Your task to perform on an android device: Create a playlist with the name "My Favorite Songs" and add the "Happy cha cha cha" song by Tito Puente to this playlist on the JioSaavn app.
Image 0: 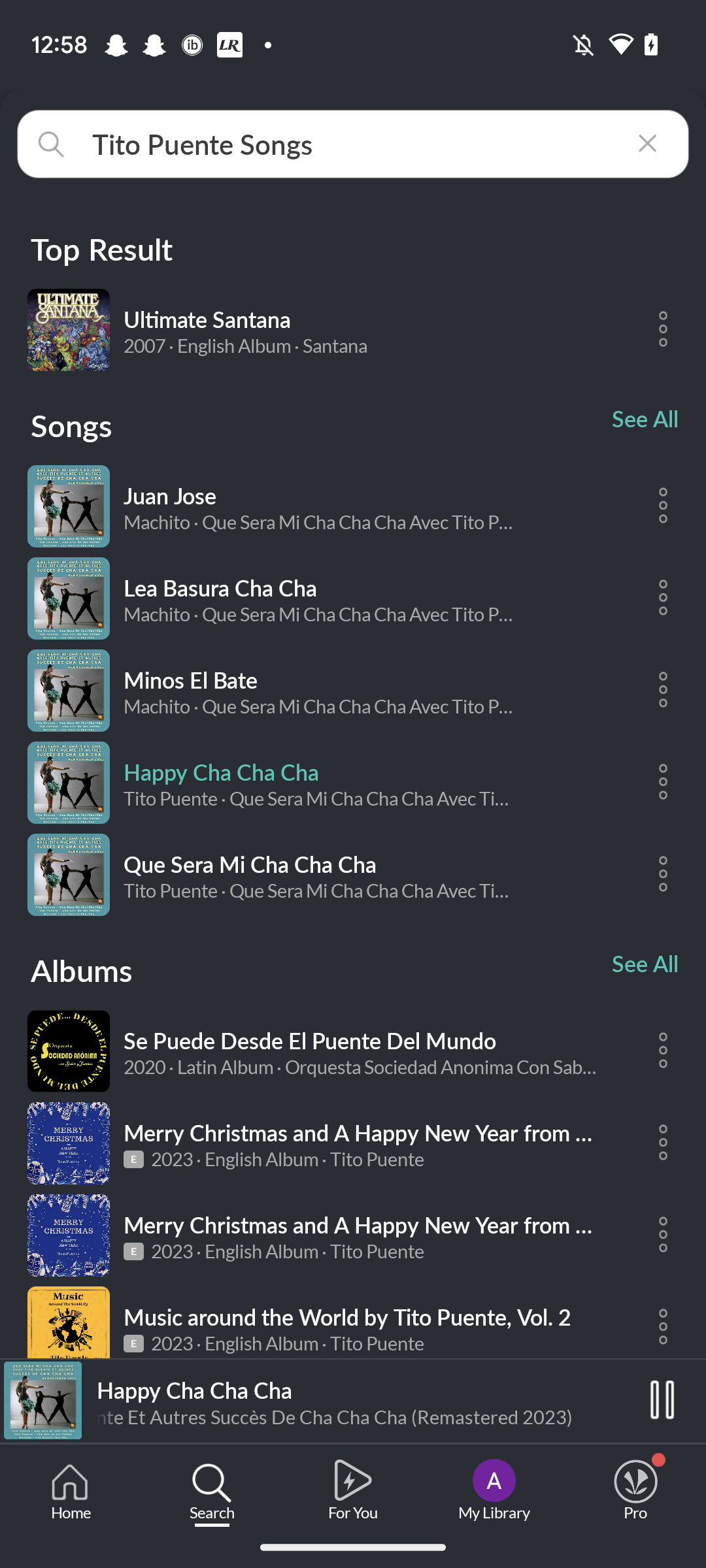
Swipe up
Step 0: scroll down
Image 1: 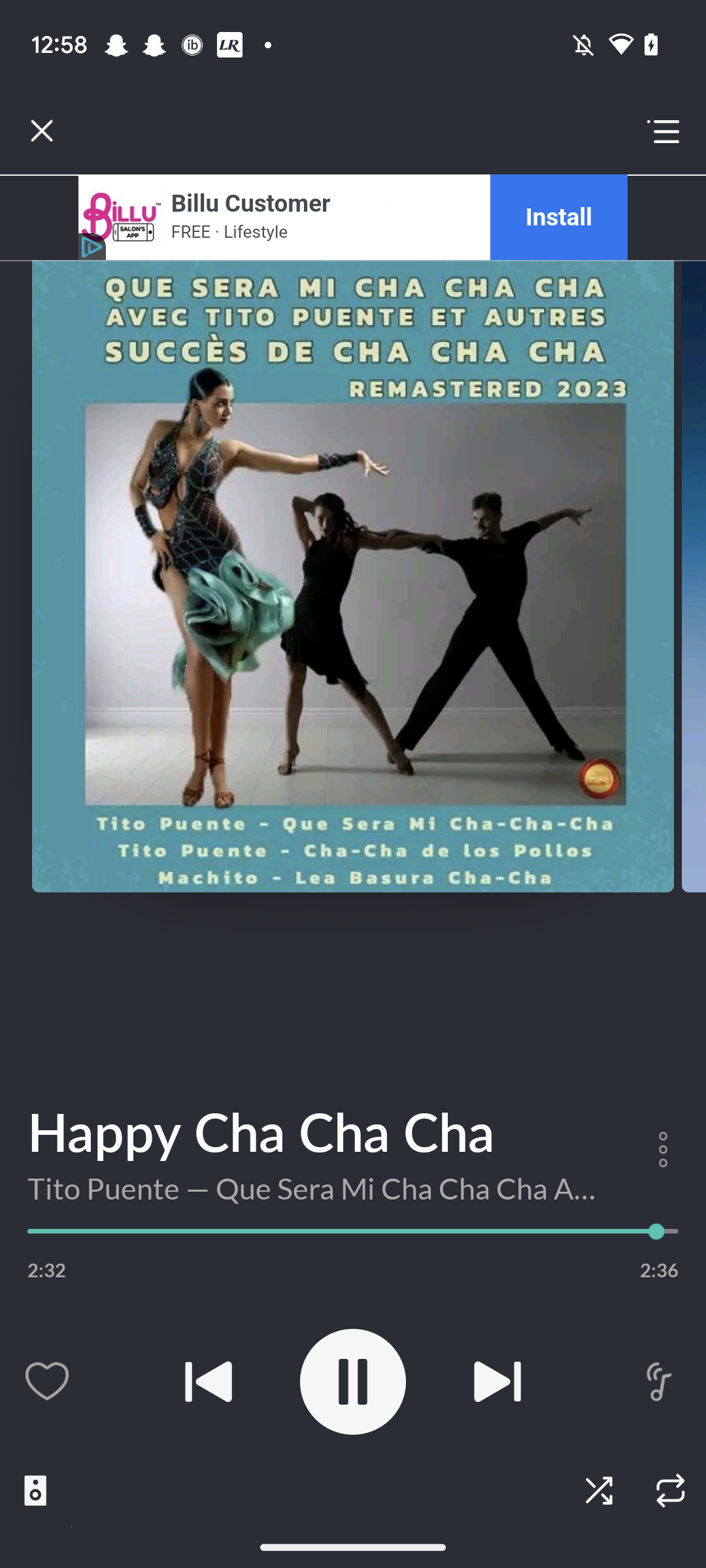
Click on the more option icon.
Step 1: click (665, 1150)
Image 2: 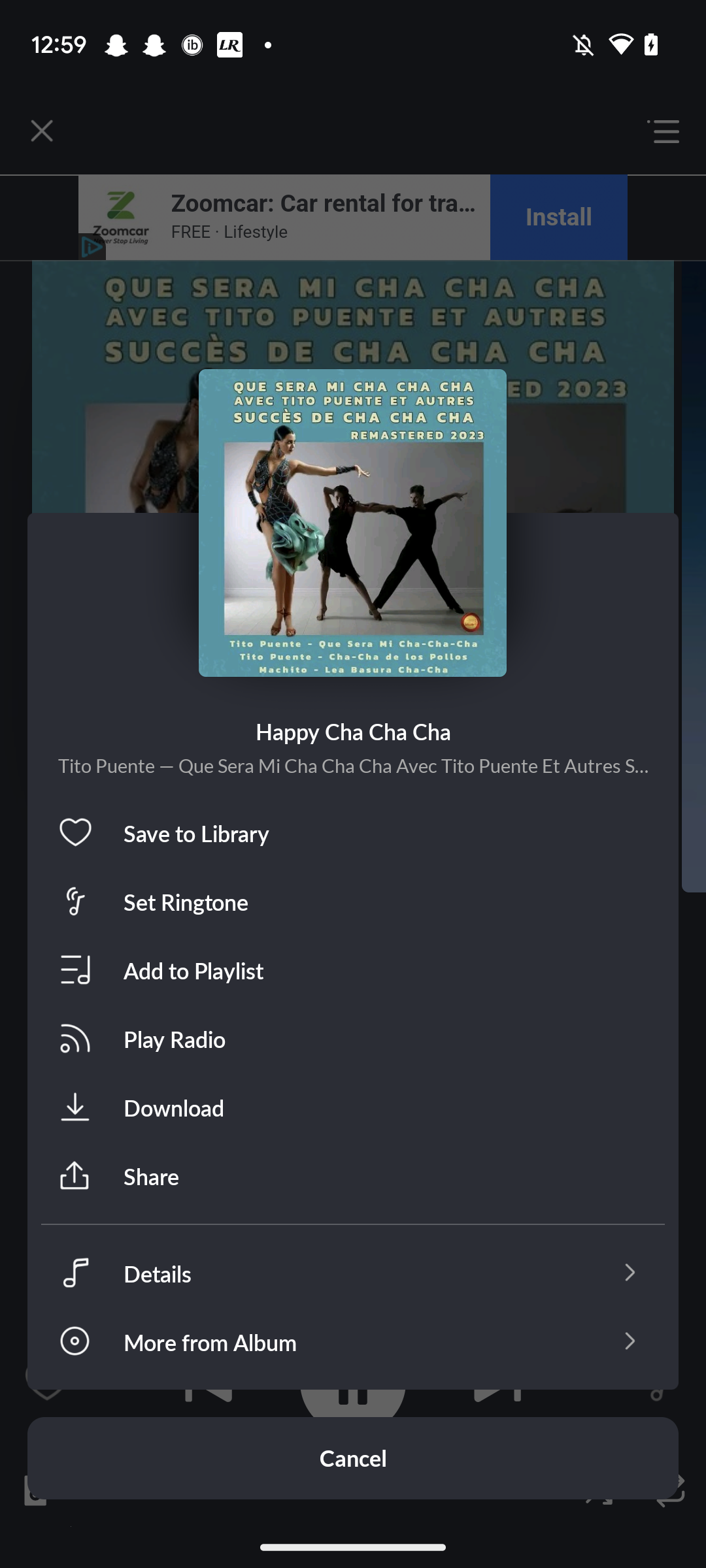
Click on the button "Add to playlist".
Step 2: click (186, 970)
Image 4: 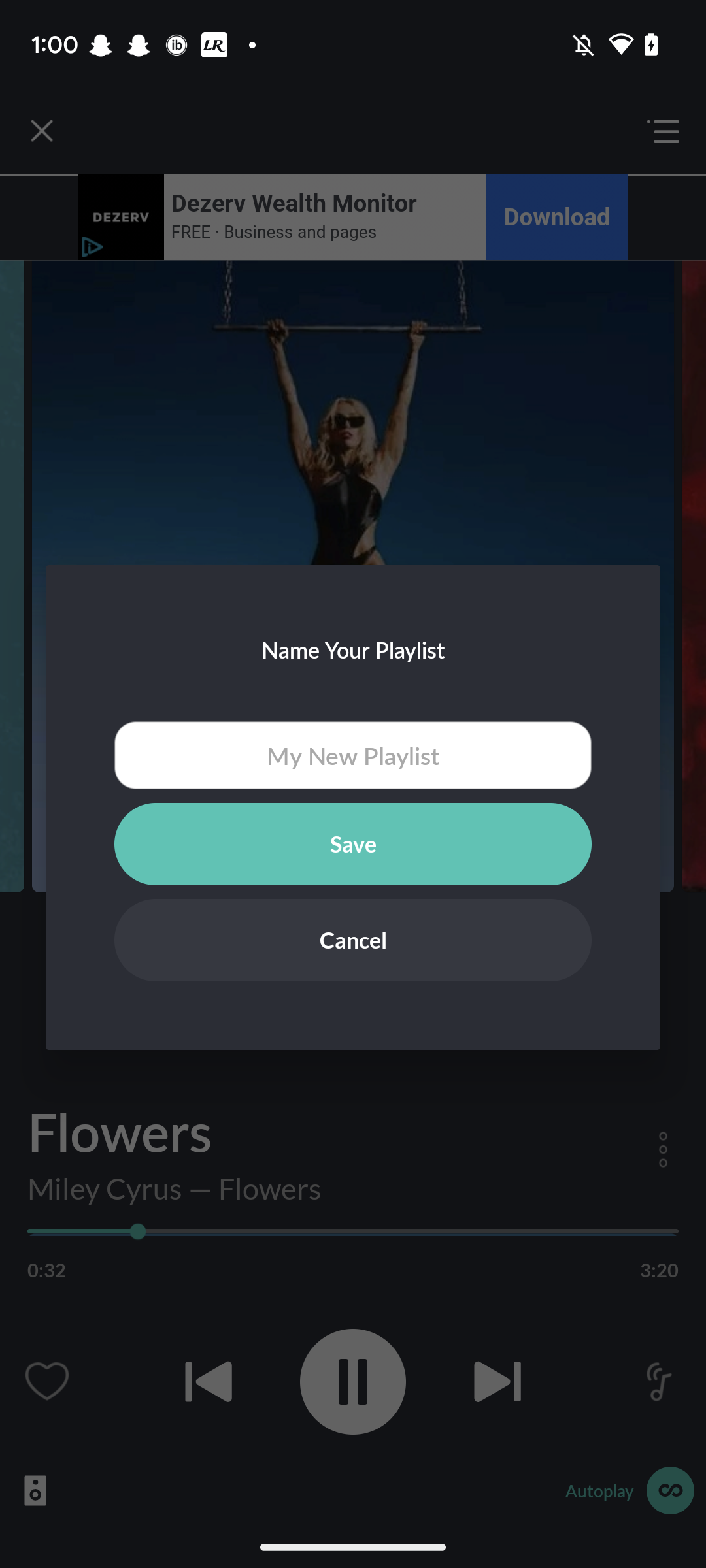
Click on the input box.
Step 4: click (353, 755)
Image 5: 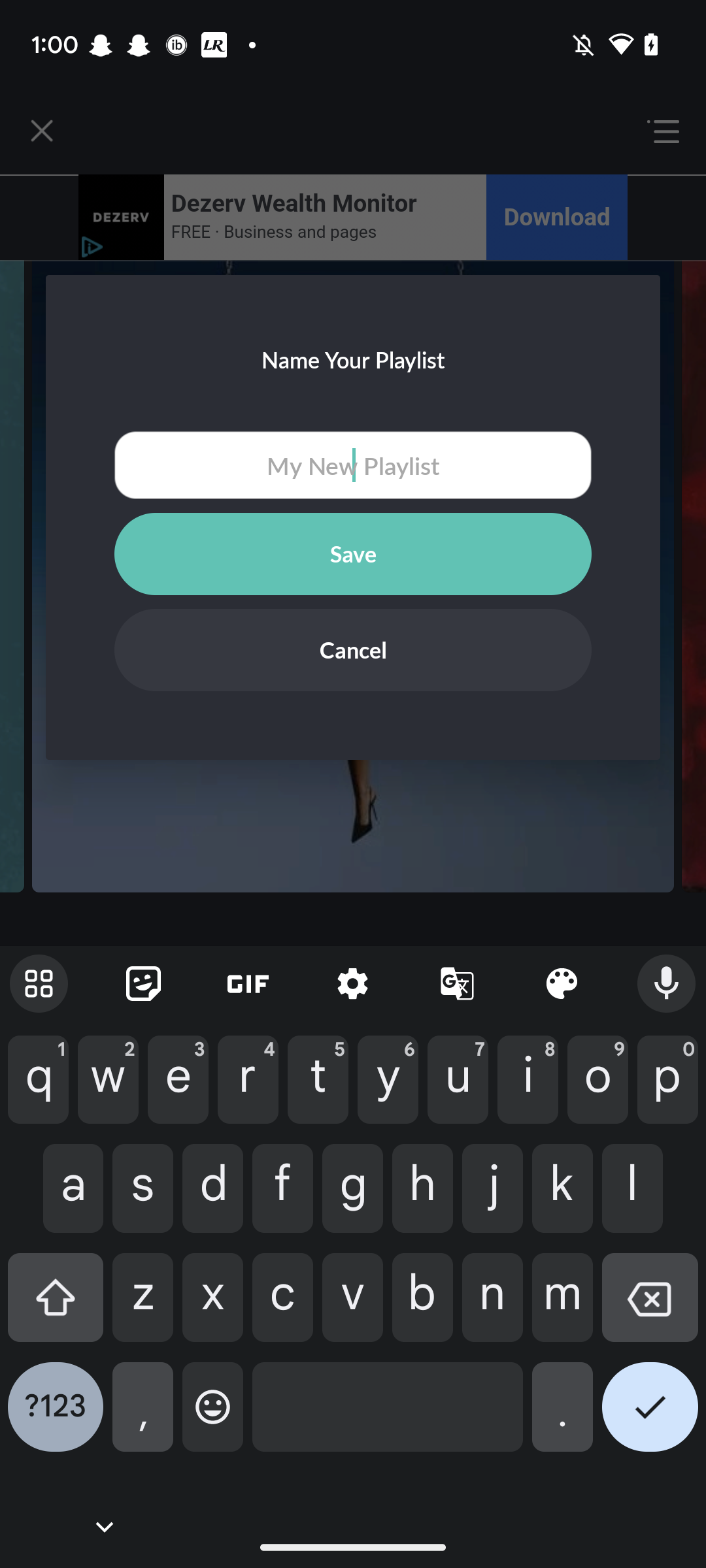
Type "My Favorite Songs" in the input box.
Step 5: type "My Favorite Songs"
Image 6: 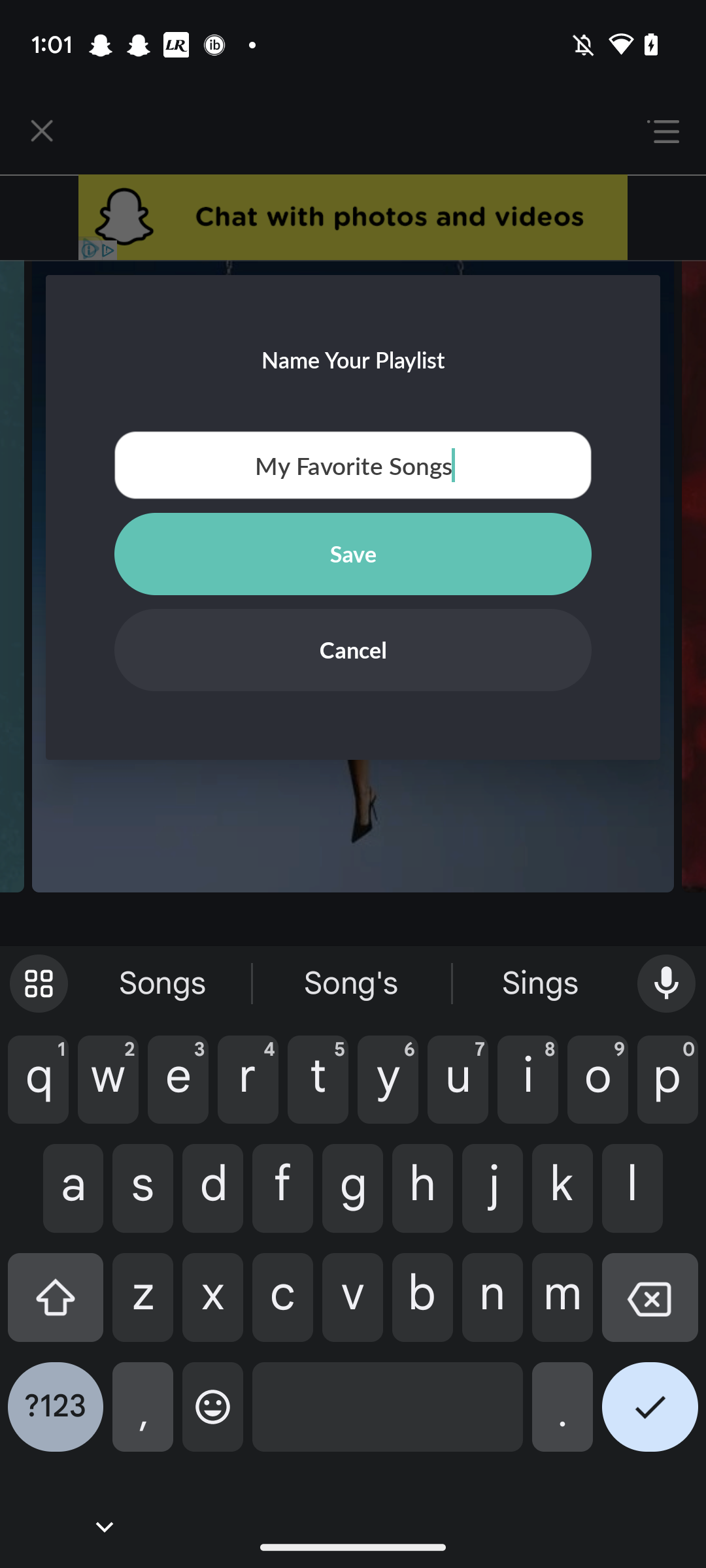
Click on the Save button.
Step 6: click (353, 553)
Image 7: 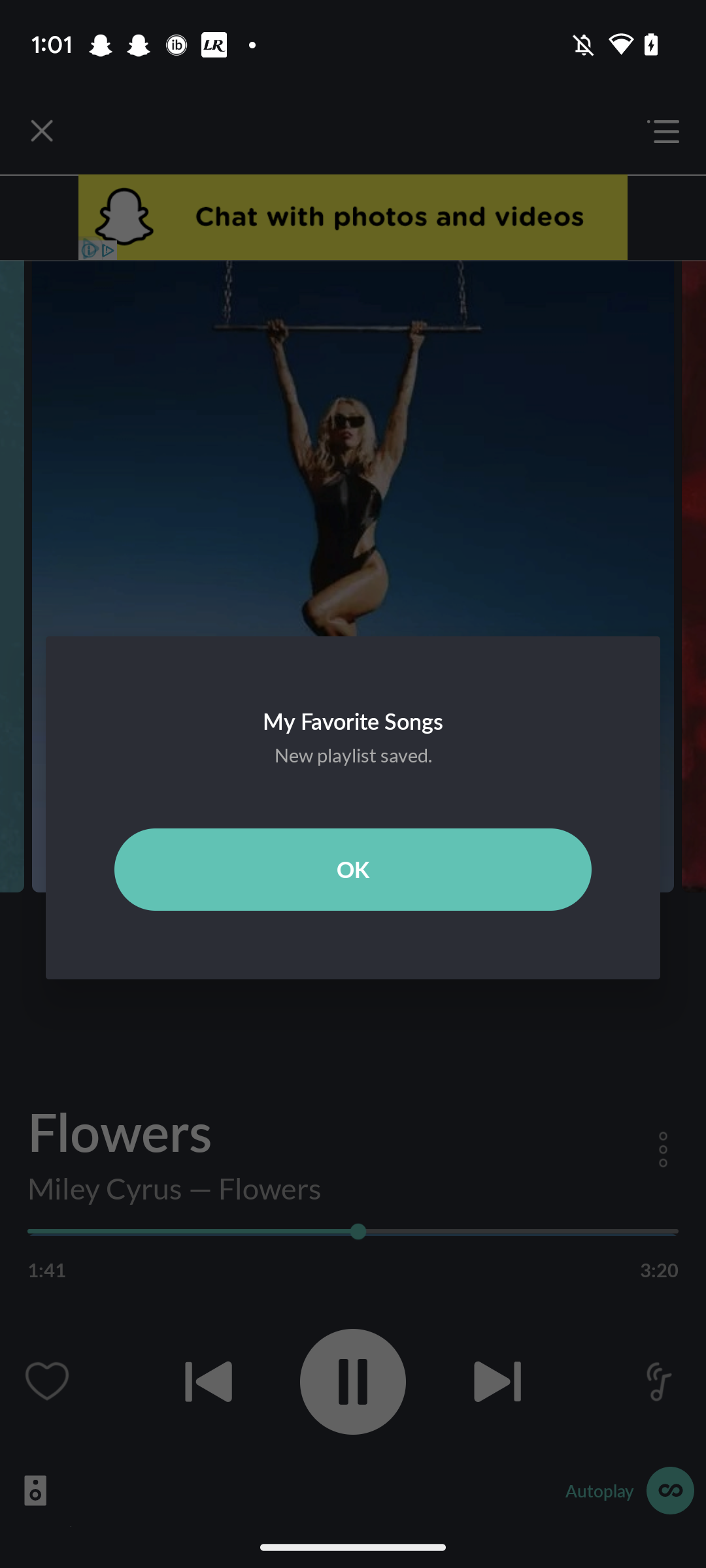
Click on the Save button.
Step 7: wait